Your task to perform on an android device: Find the K Swiss men's tennis shoes in size 8 on the eBay app
Image 0: 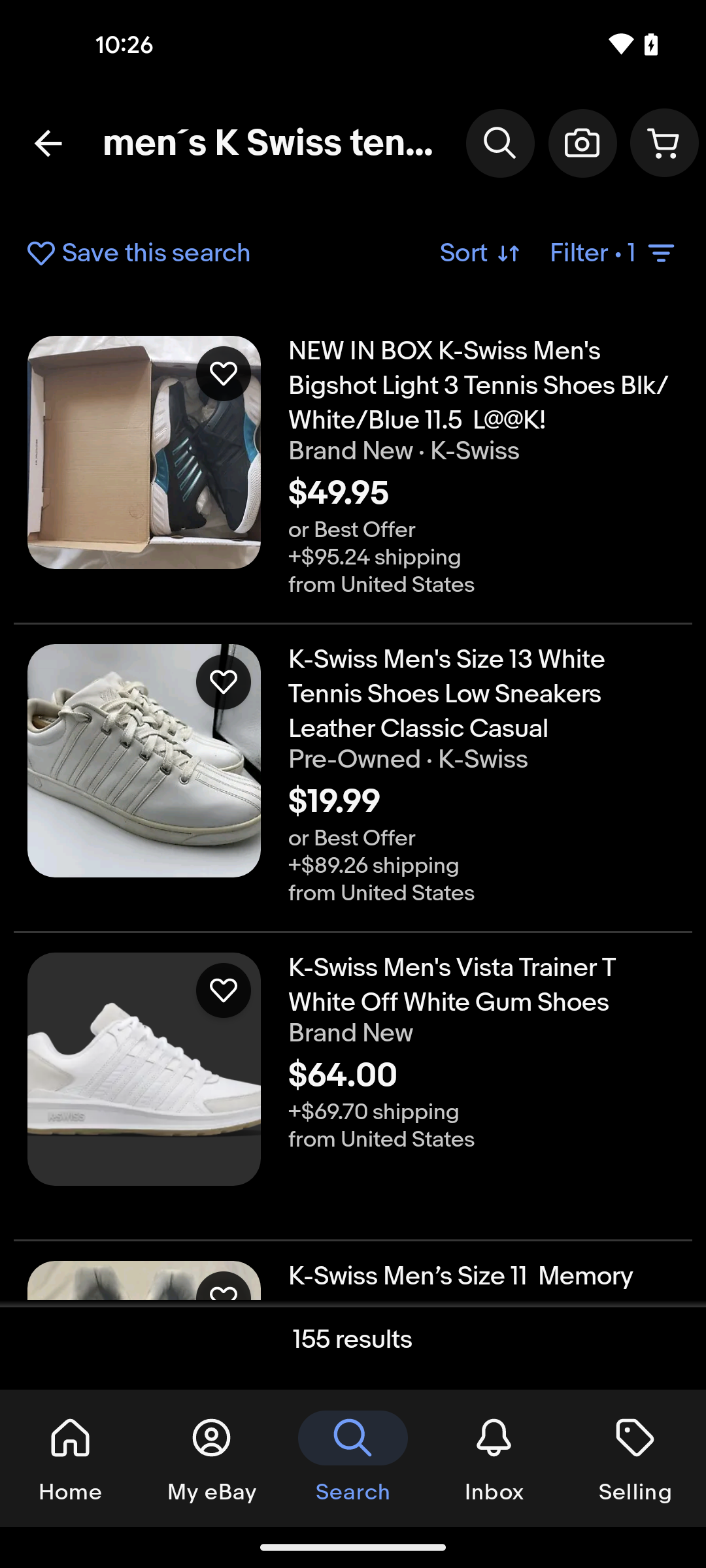
Tap on the filter option
Step 0: click (614, 253)
Image 1: 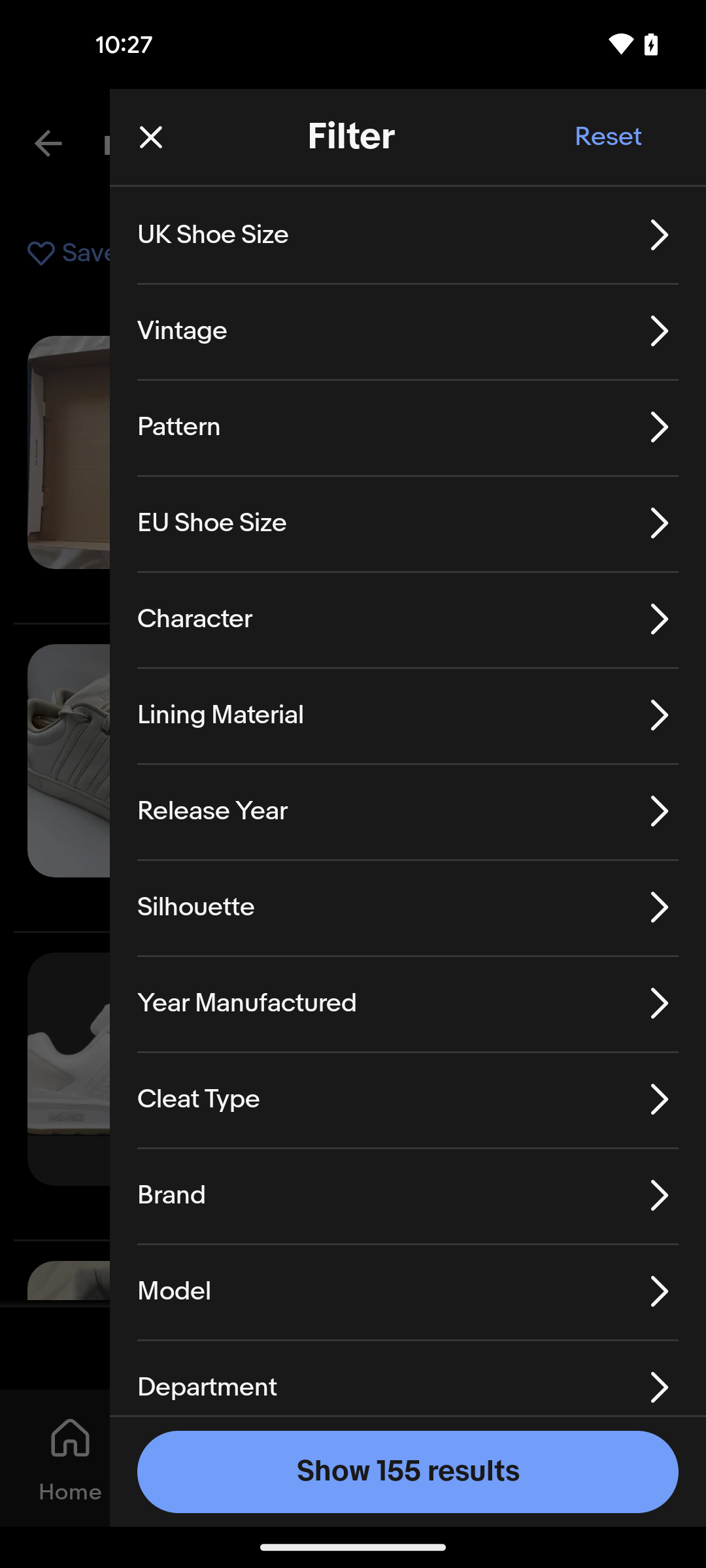
Tap on the UK shoe size option
Step 1: click (213, 235)
Image 2: 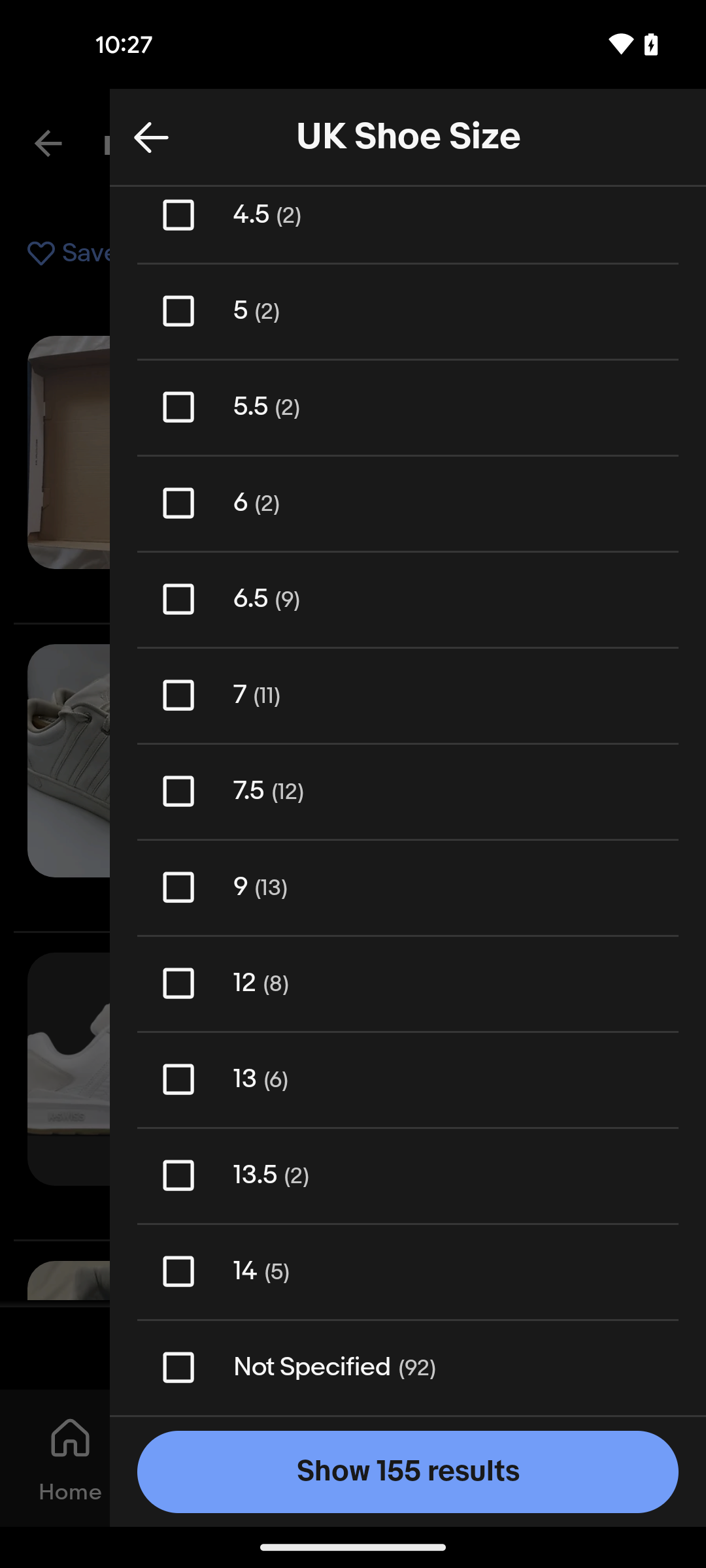
Swipe down to view the size 8
Step 2: scroll up
Image 3: 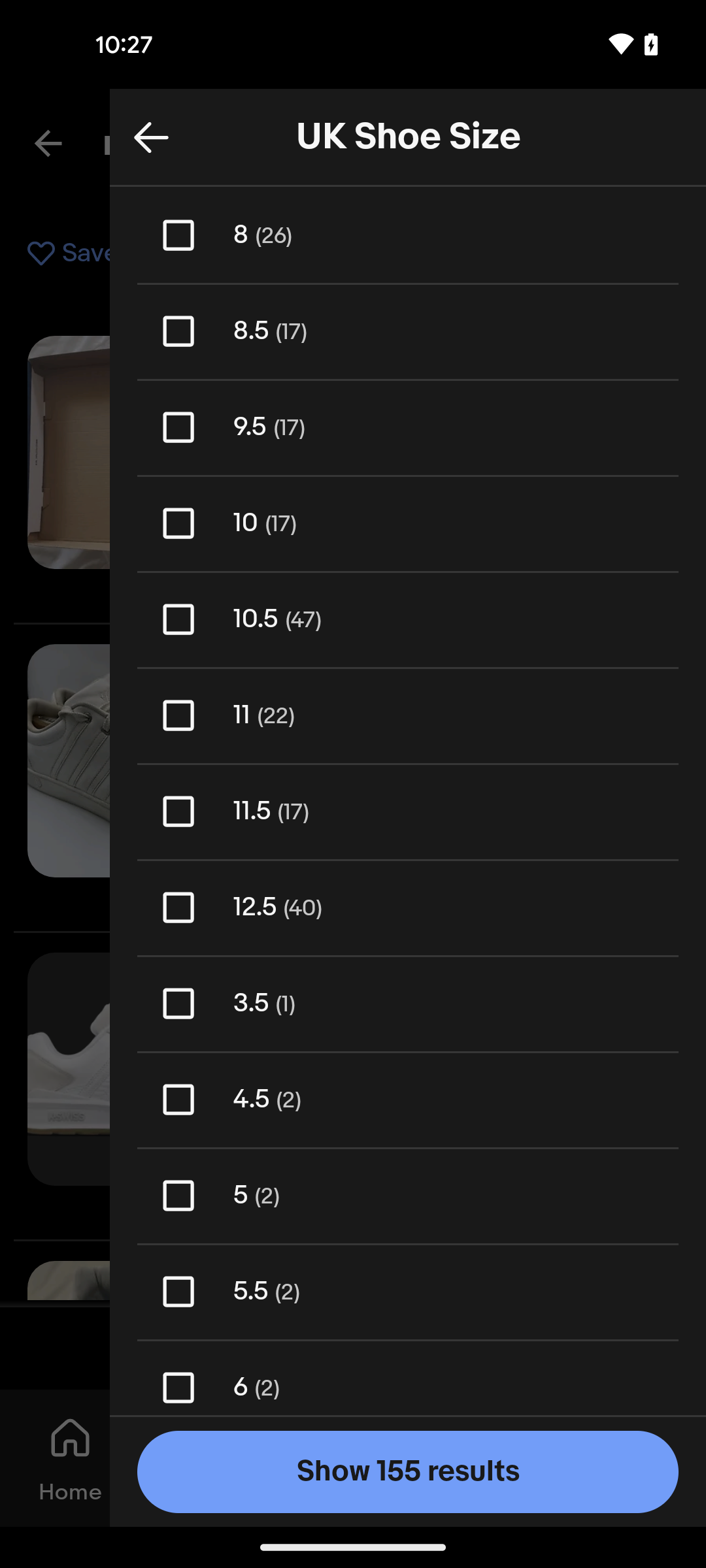
Tap on the size 8
Step 3: click (226, 253)
Image 4: 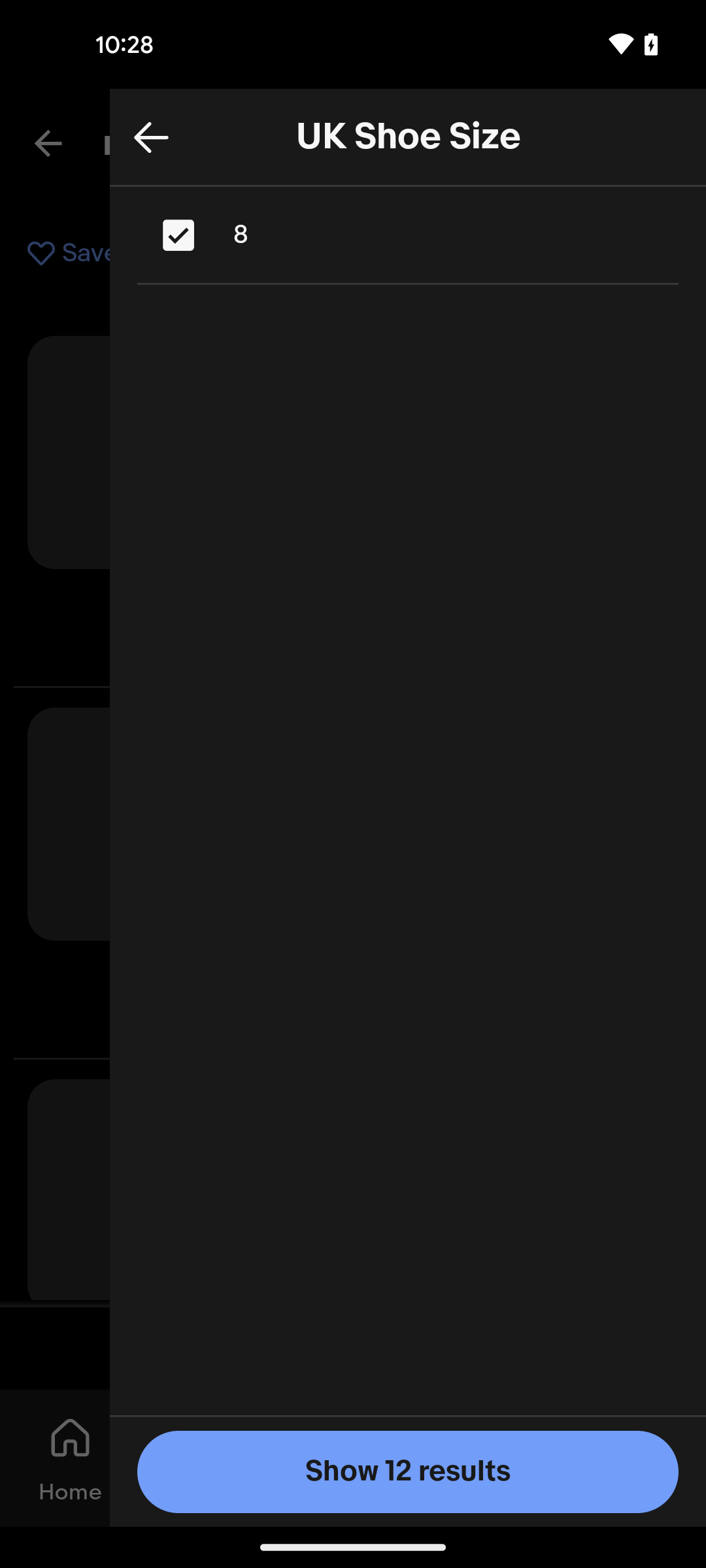
Tap on the size 8
Step 4: wait
Image 5: 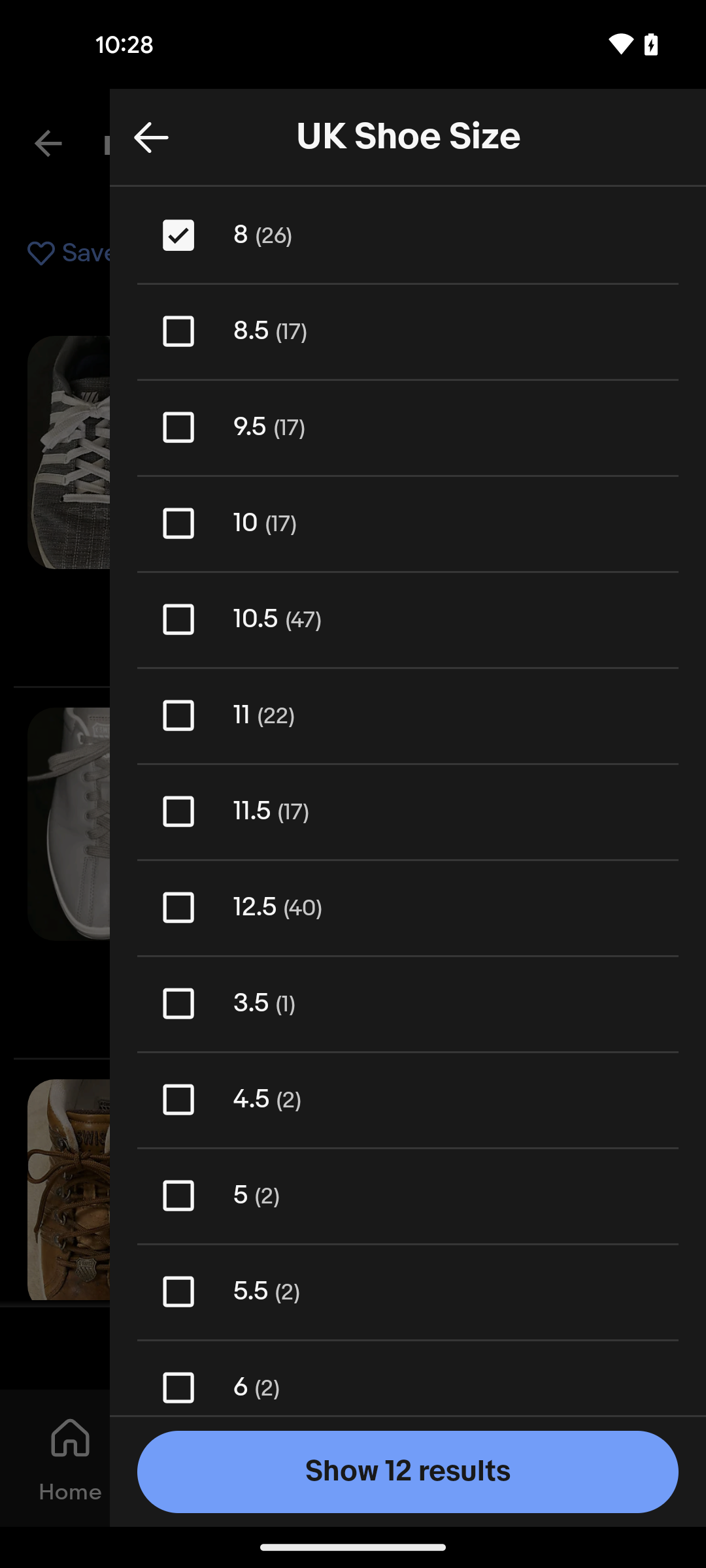
Tap on the show 12 results button
Step 5: click (353, 1458)